Your task to perform on an android device: Look for the Washing Machine with LG in the brand filter in the IndustryBuying app.
Image 0: 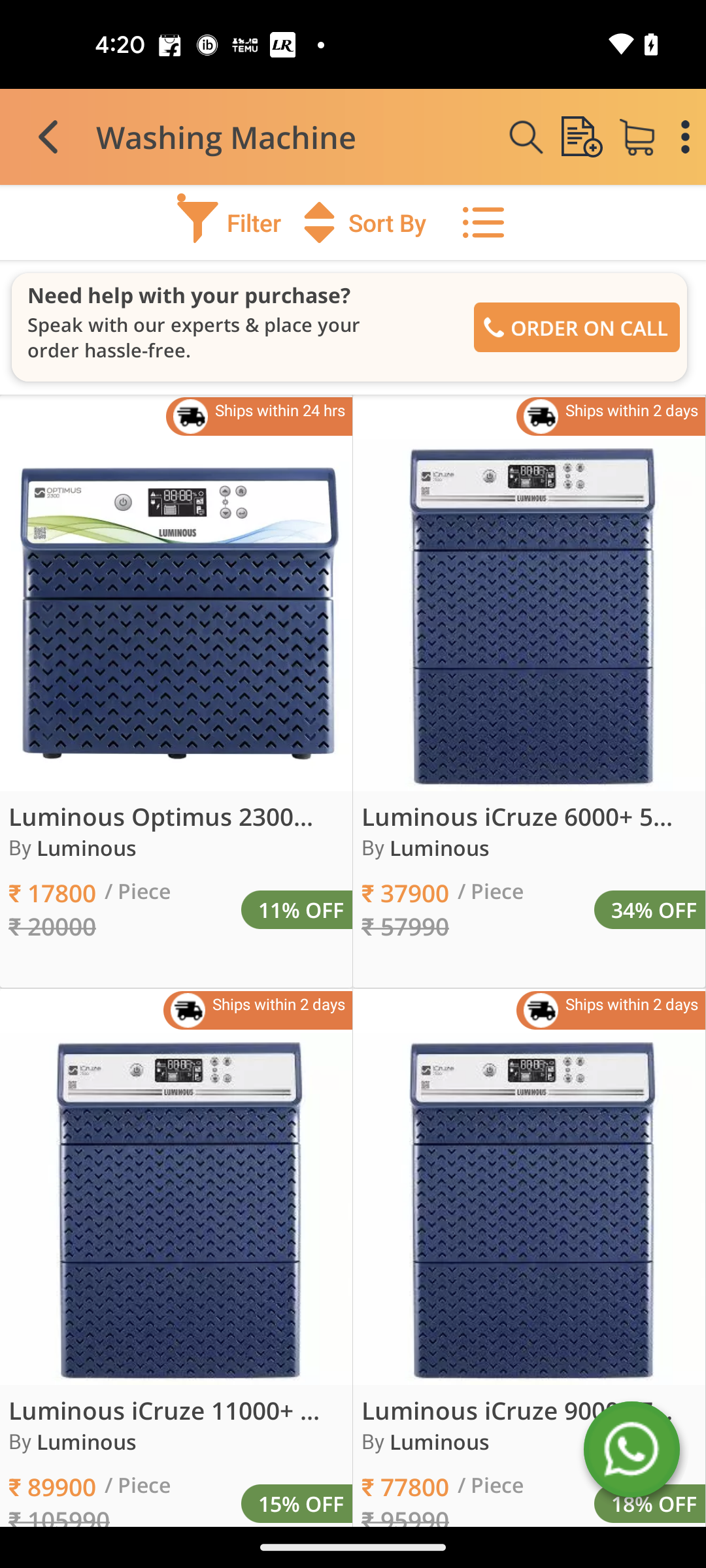
Go to the filter
Step 0: click (229, 222)
Image 1: 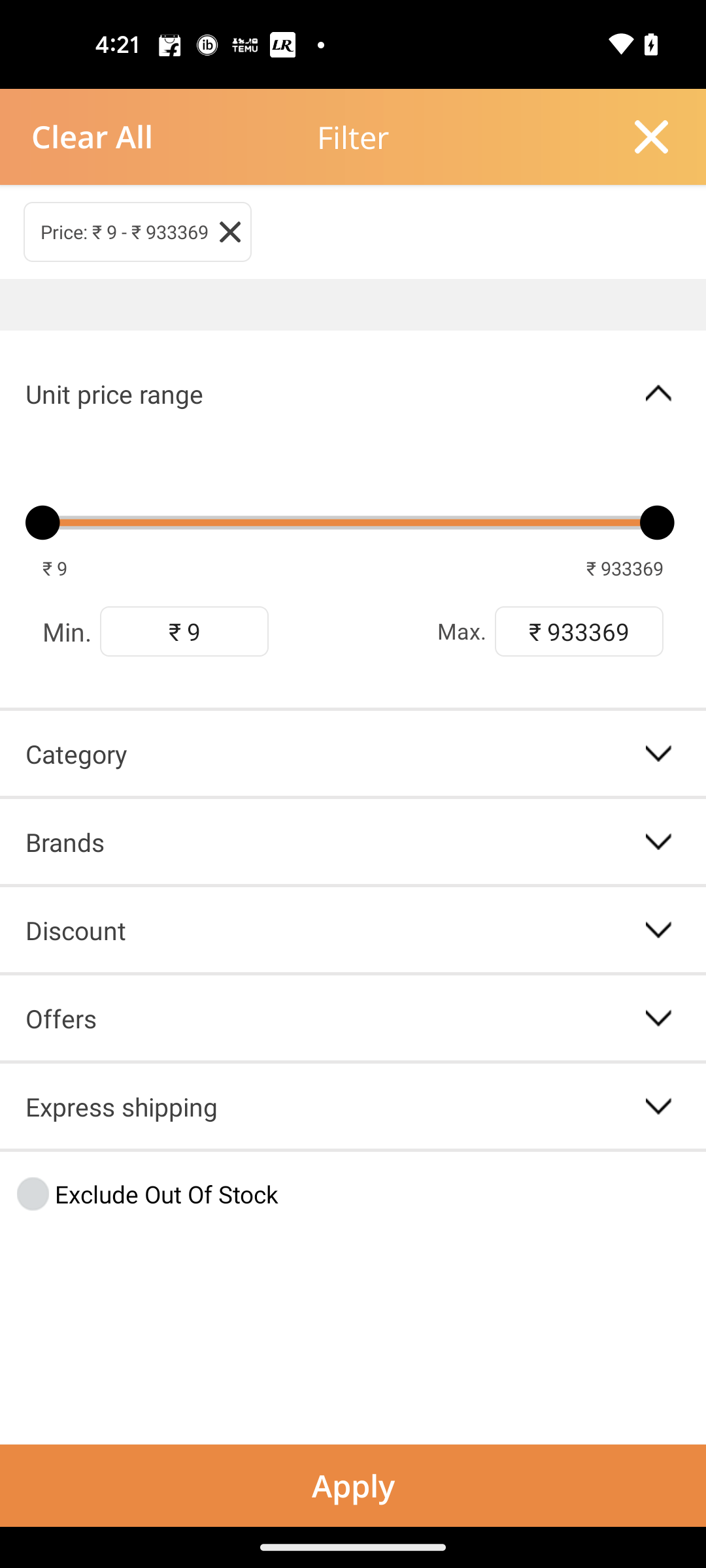
Go to the Brands option
Step 1: click (65, 841)
Image 2: 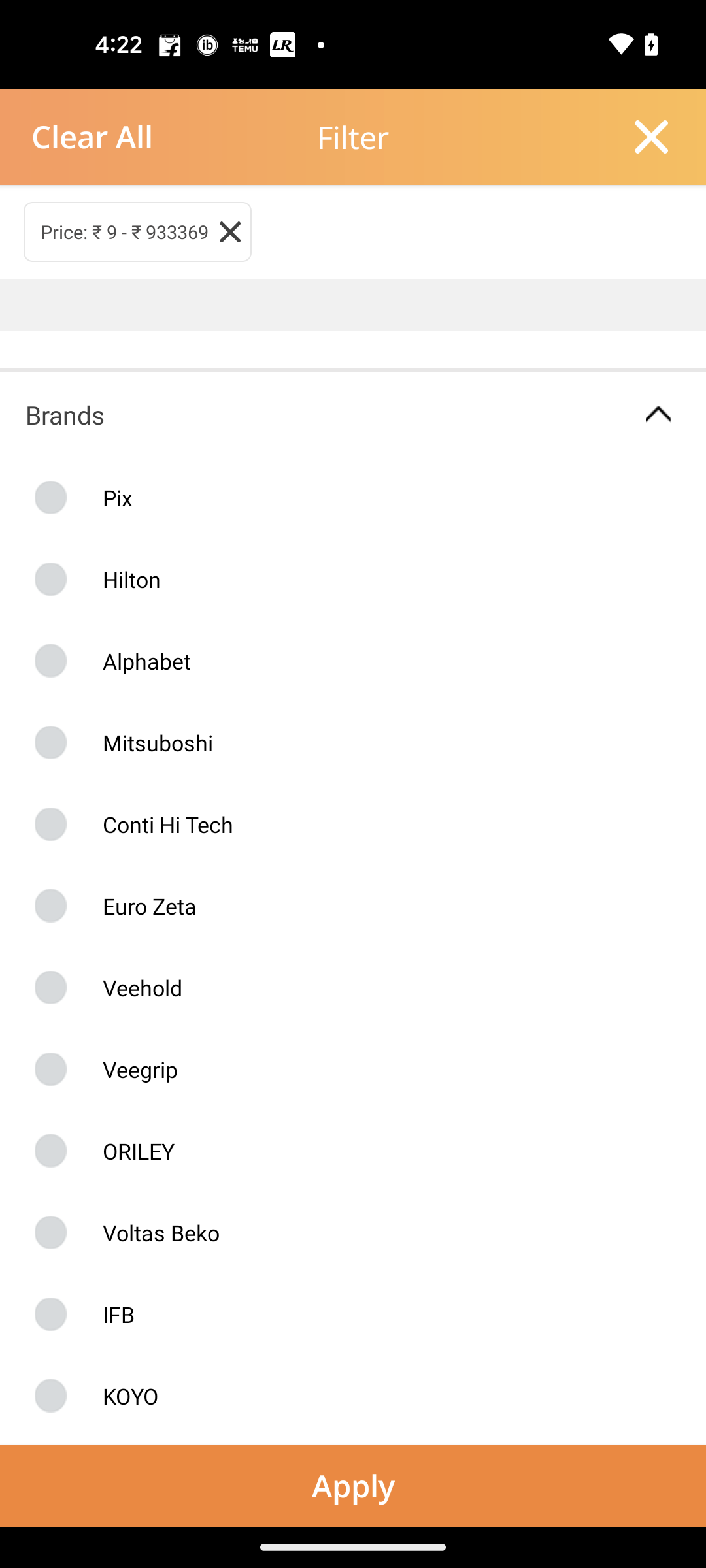
Swipe up to LG brand
Step 2: scroll down
Image 3: 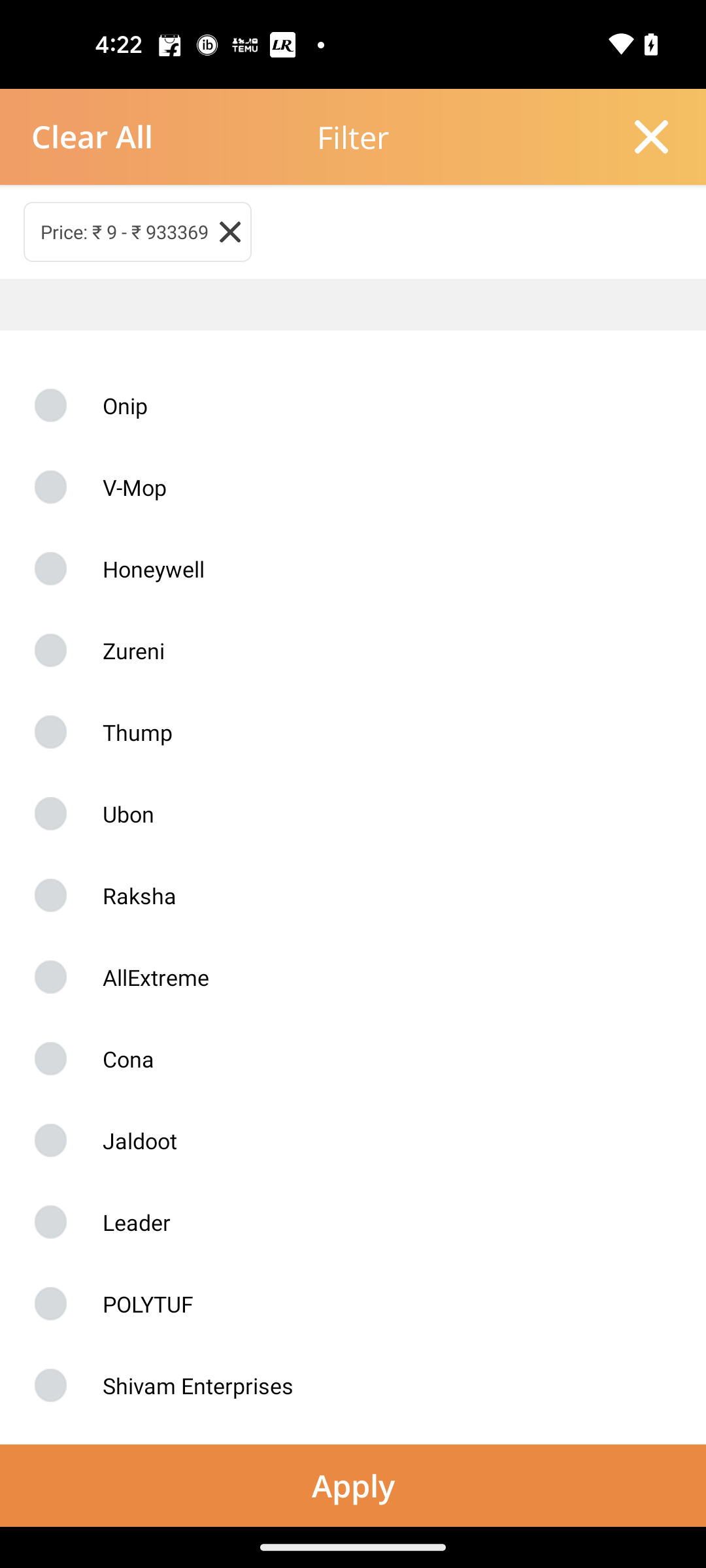
Swipe up to LG brand
Step 3: scroll down
Image 4: 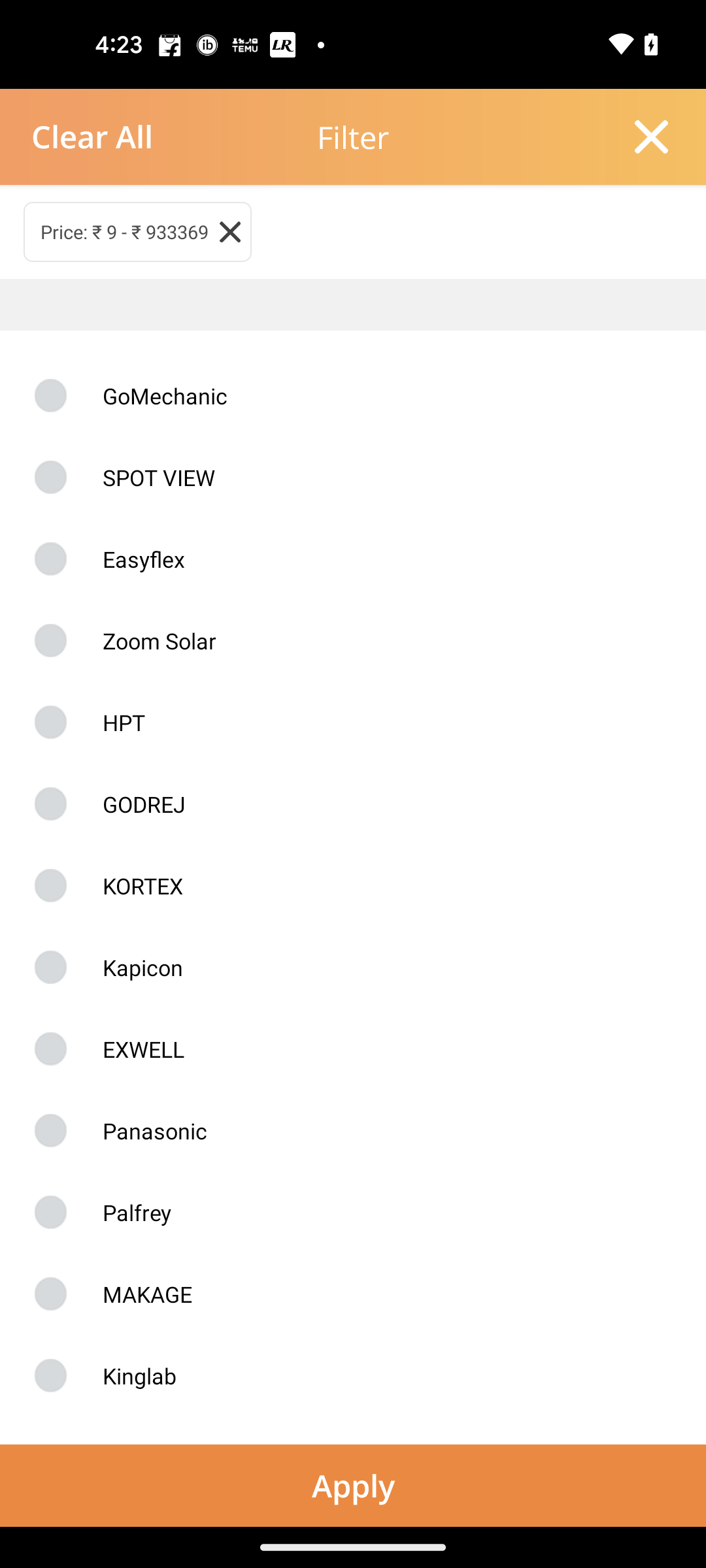
Swipe up to LG brand
Step 4: scroll down
Image 5: 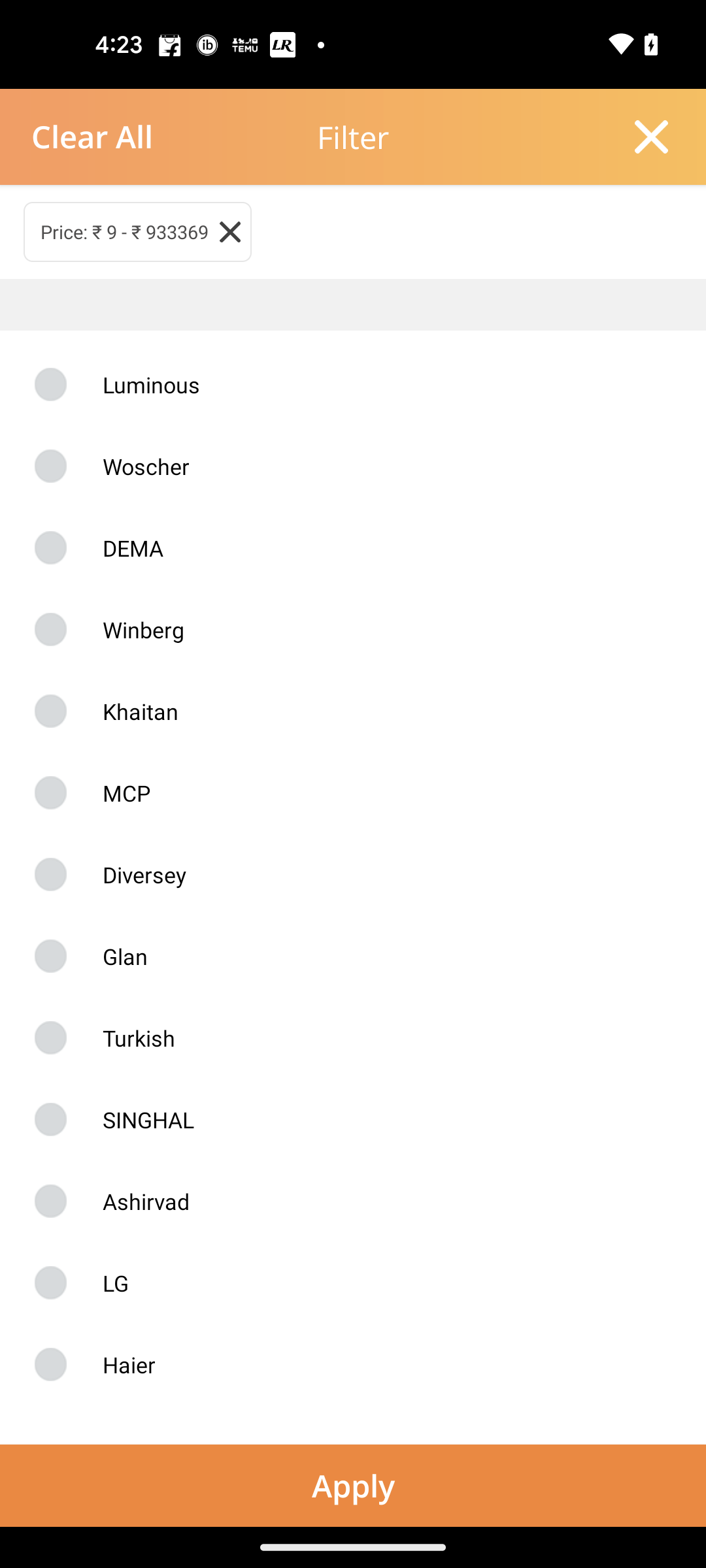
Select LG
Step 5: click (81, 1282)